Your task to perform on an android device: Next day, I have a meeting. I prepared a file last week with the name lehe108, and now I want to search the file to ensure that there won't be any issues in the future
Image 0: 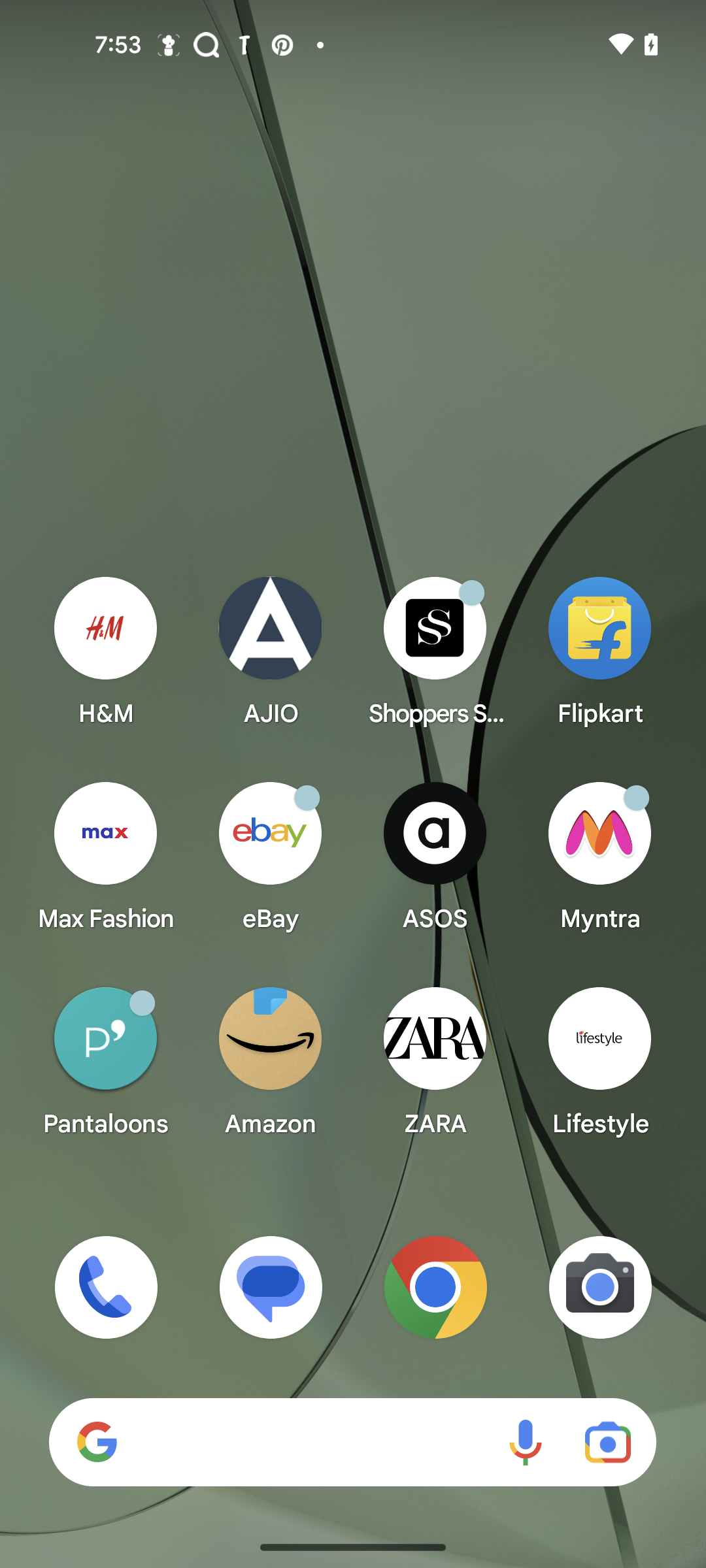
Open the Files app
Step 0: open app "Files by Google"
Image 1: 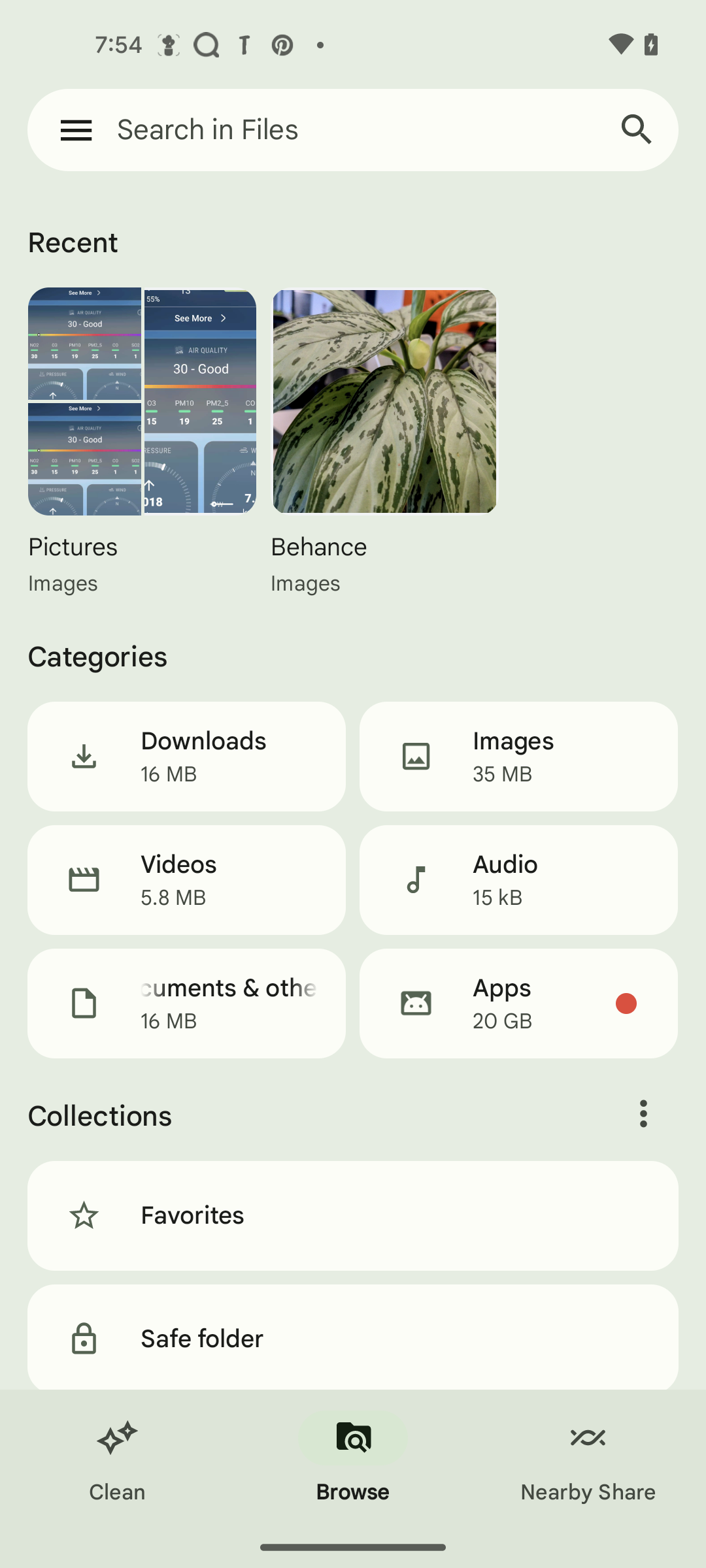
click on the search bar
Step 1: click (353, 130)
Image 2: 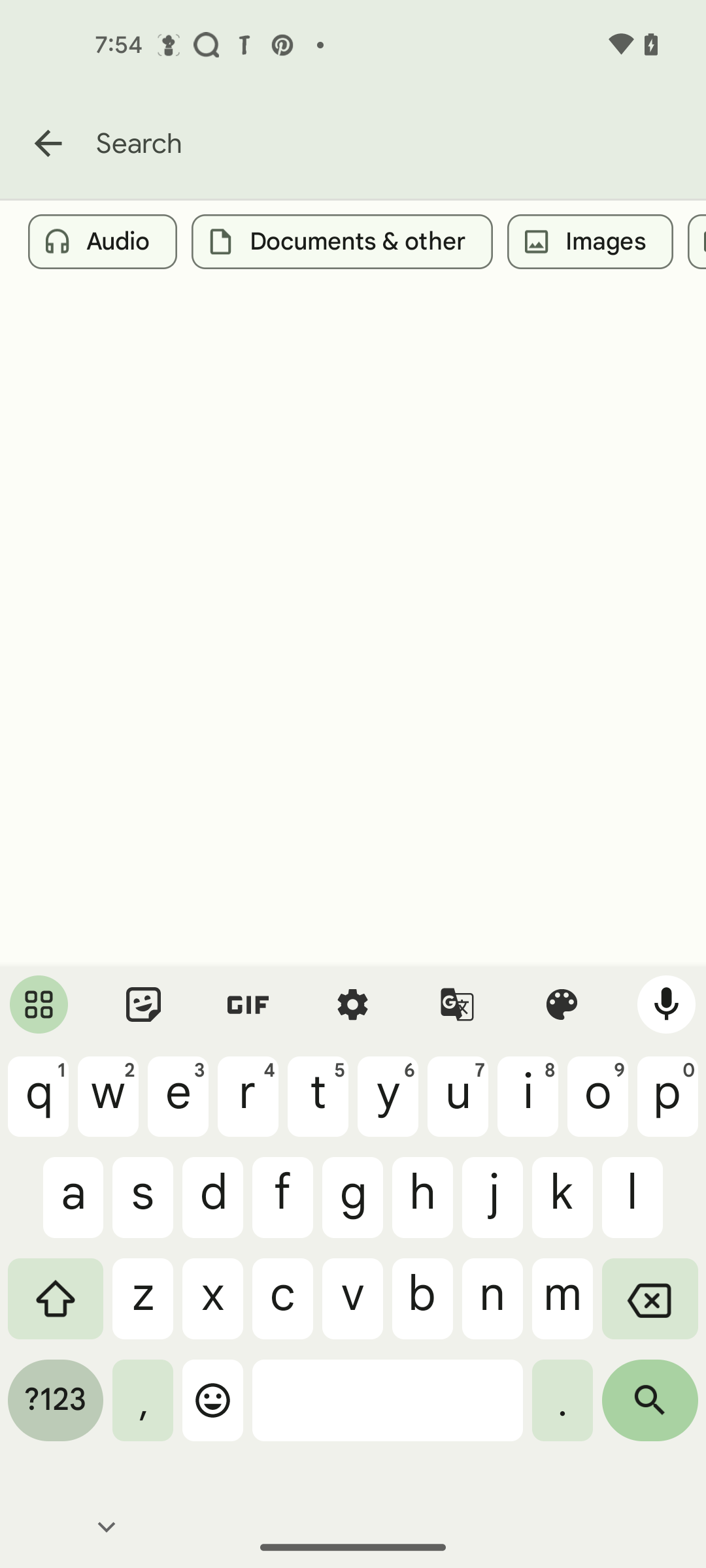
search for lehe108 file
Step 2: type "lehe108"
Image 3: 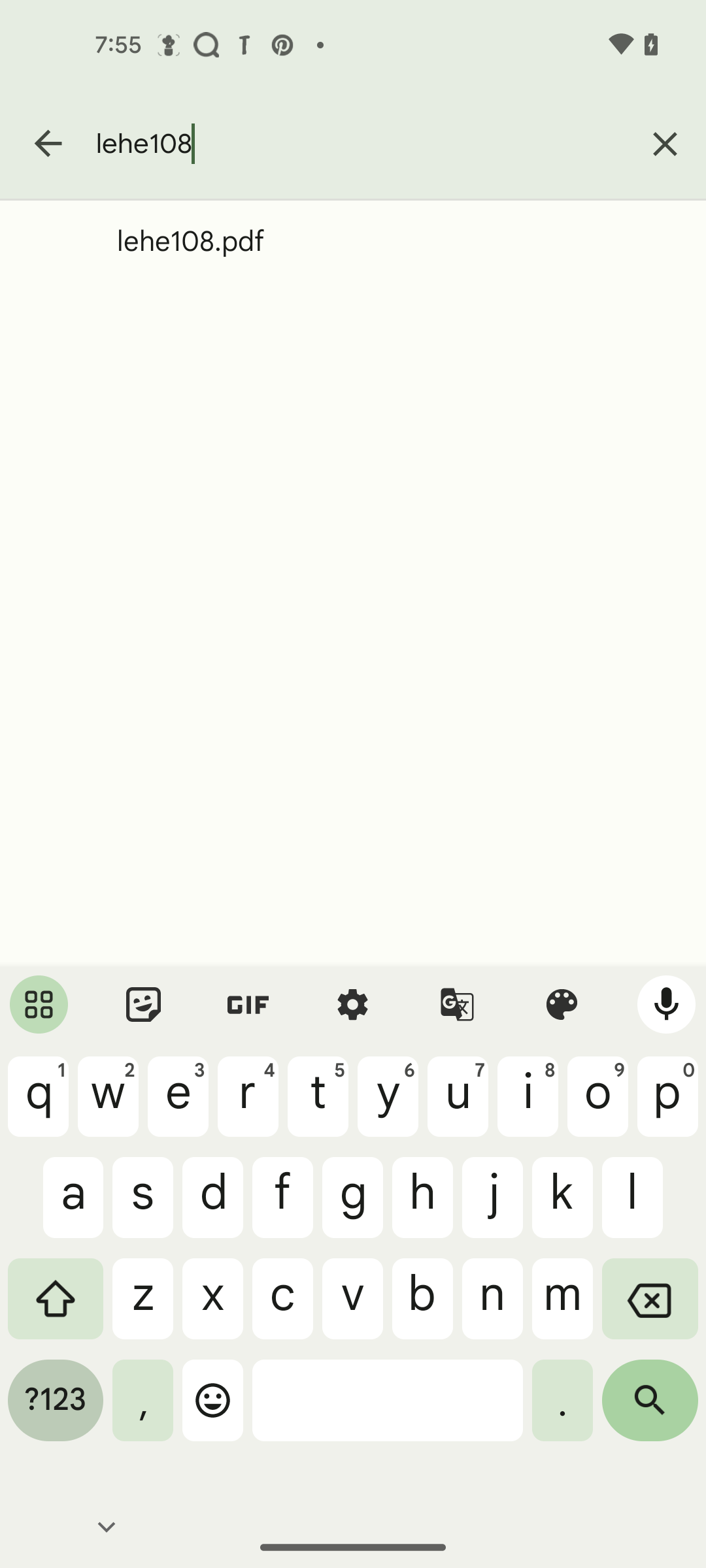
click on the search icon
Step 3: click (650, 1410)